Your task to perform on an android device: Open the wedding alarm and change the sound from default to Cuckoo Clock
Image 0: 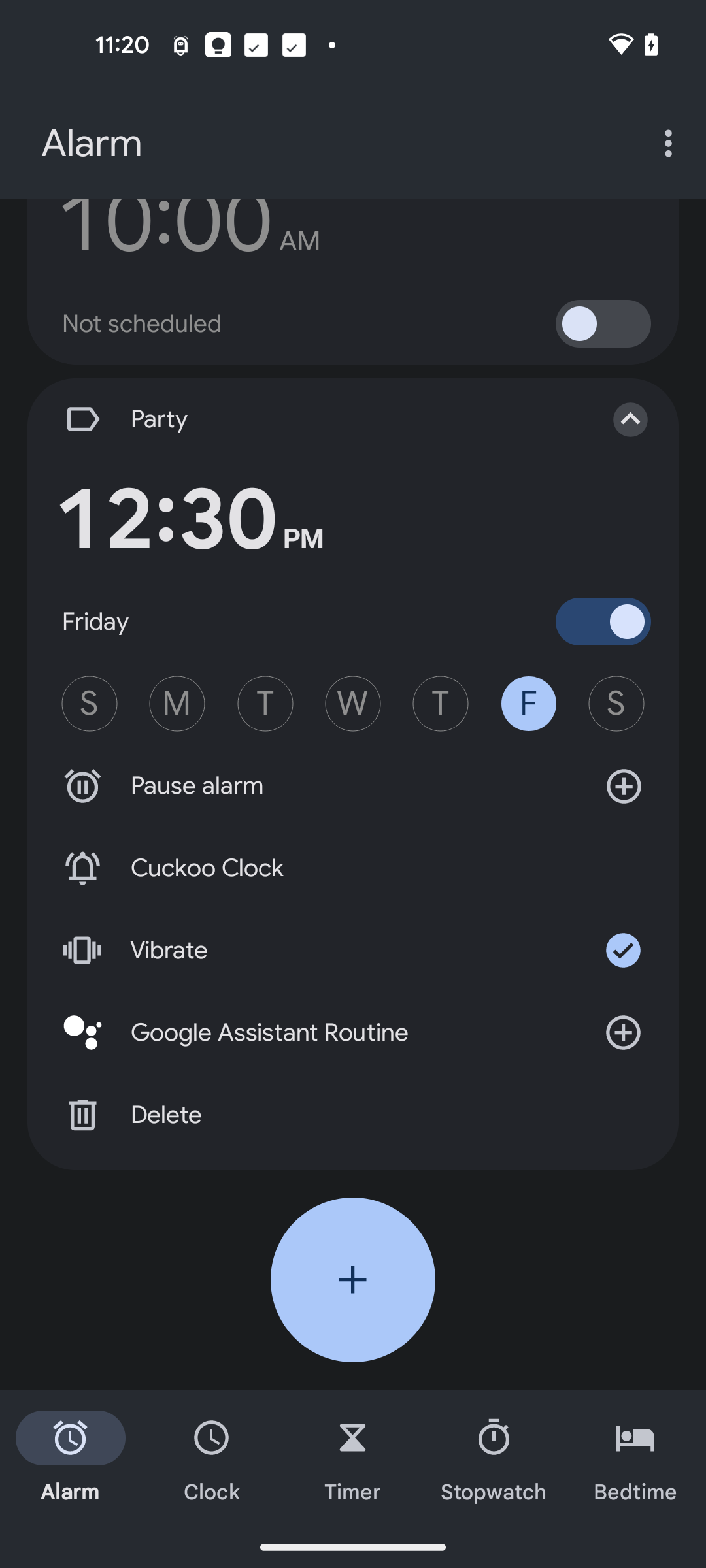
Scroll up to view Wedding Alarm
Step 0: scroll up
Image 2: 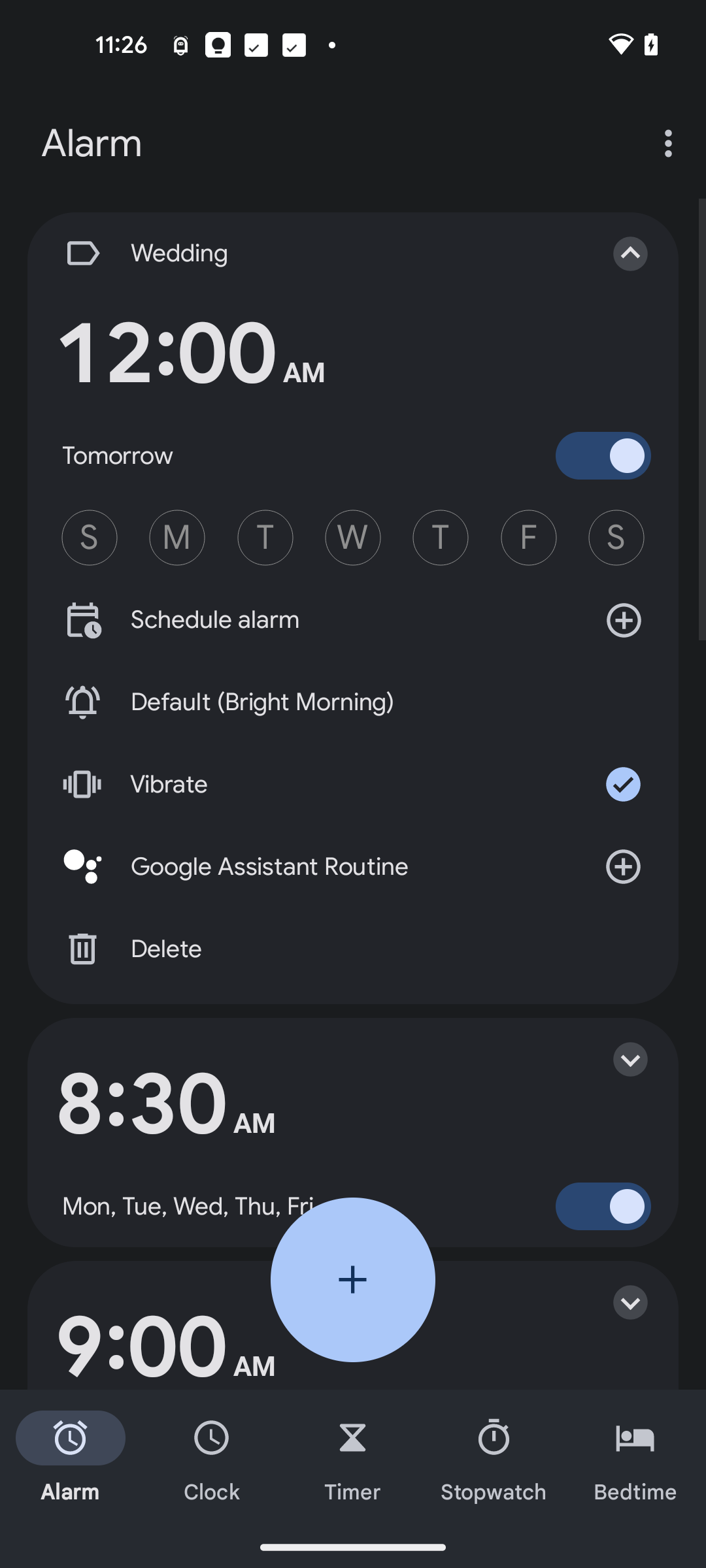
Go to the sound option of wedding alarm
Step 2: click (352, 702)
Image 3: 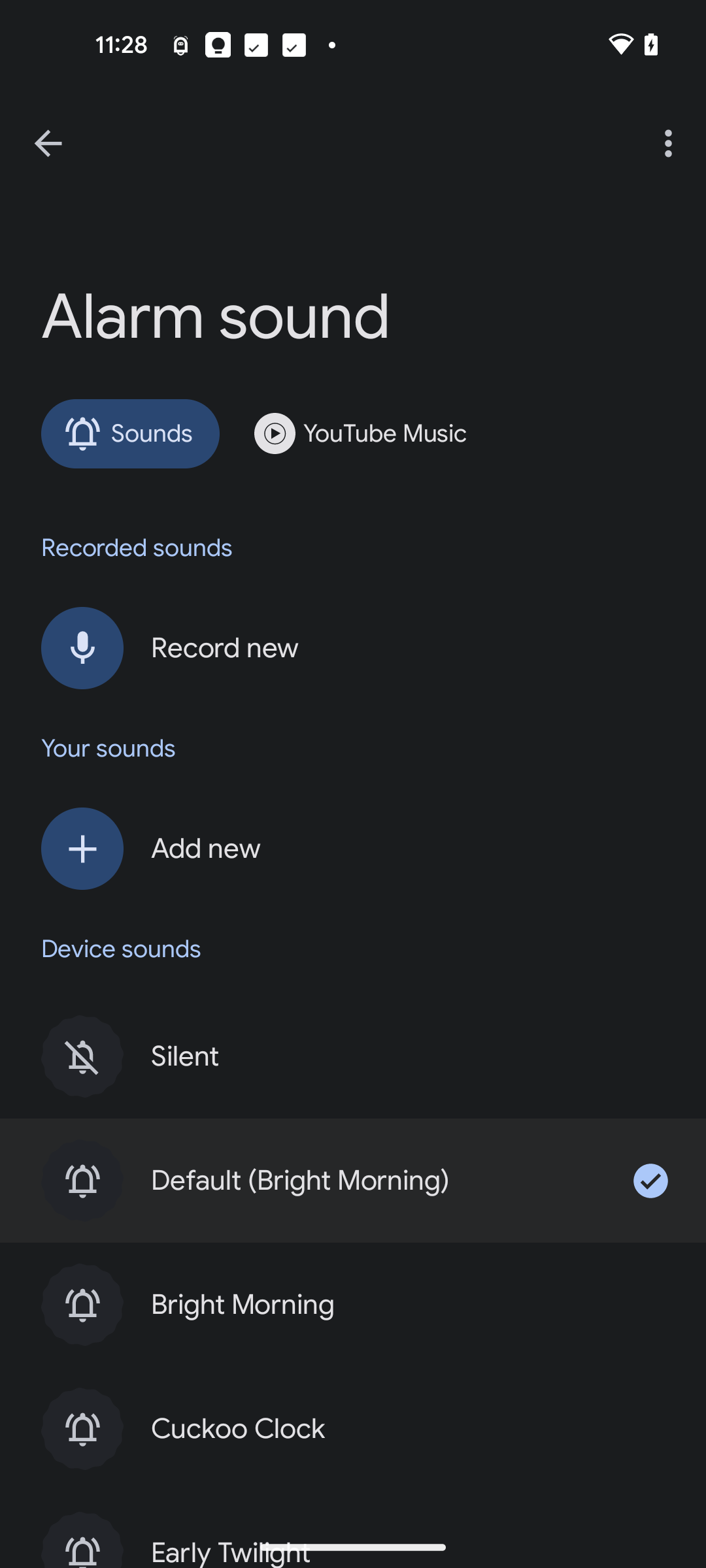
Select the sound Cuckoo Clock
Step 3: click (407, 1428)
Image 4: 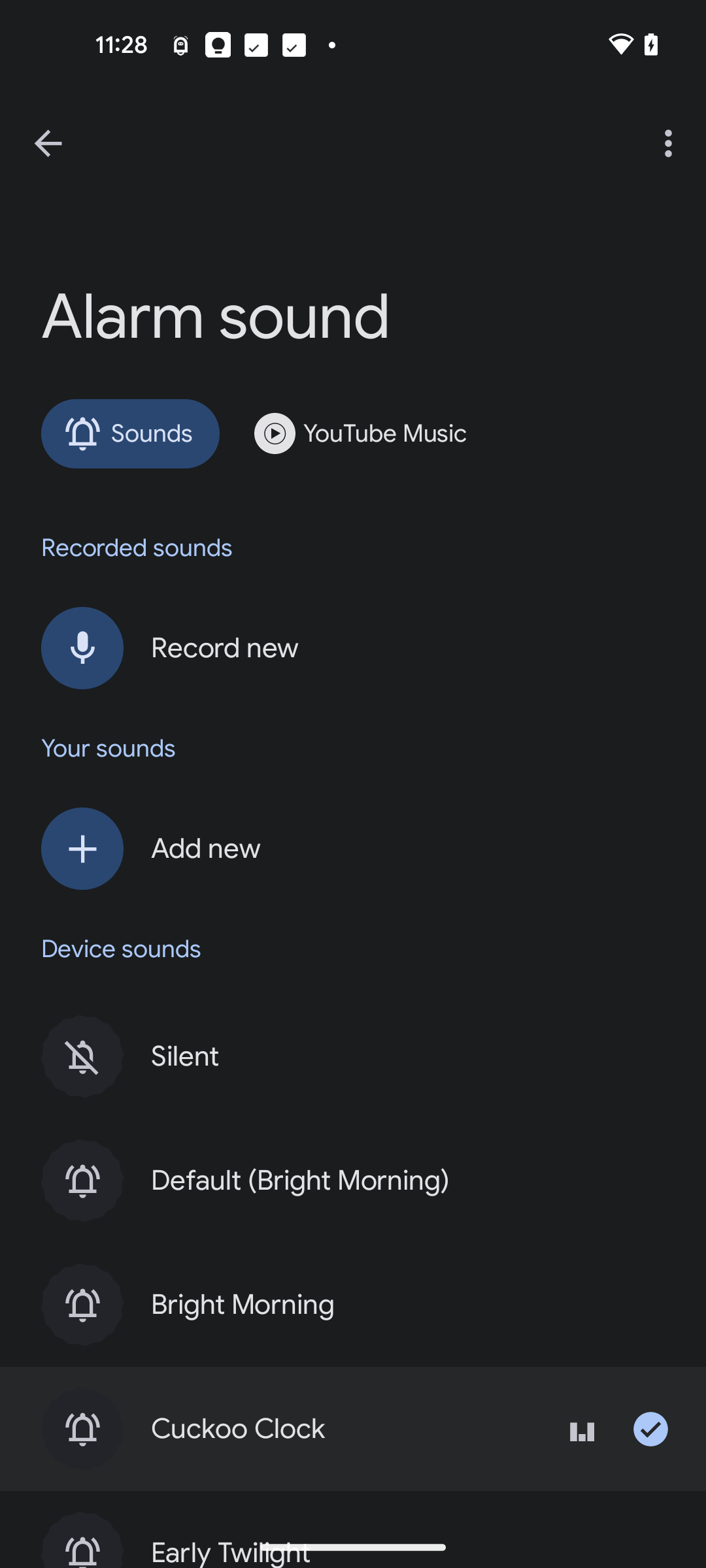
Go back to the Previous page
Step 4: press back button